Your task to perform on an android device: I want to view an office file in the OneDrive app.
Image 0: 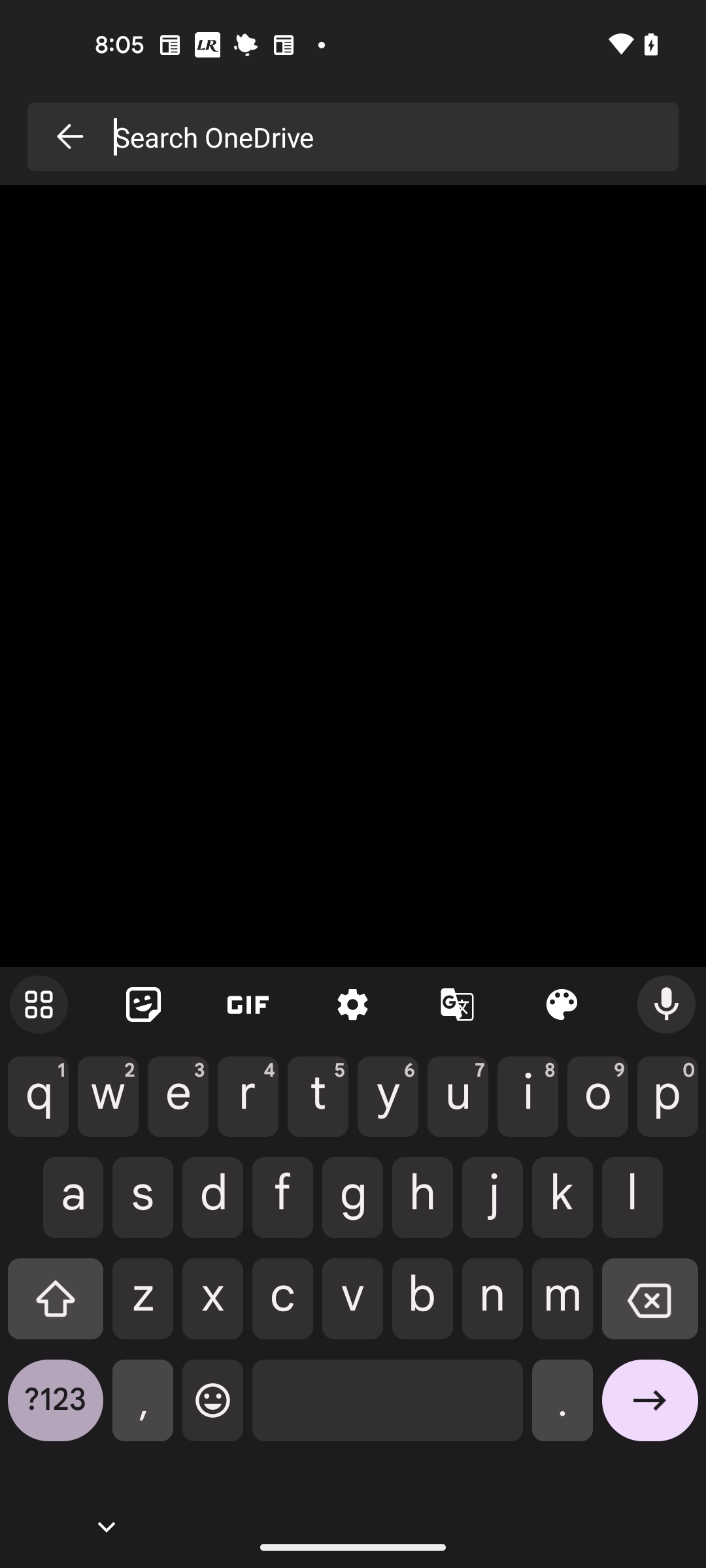
Go back to the previous screen
Step 0: press back button
Image 1: 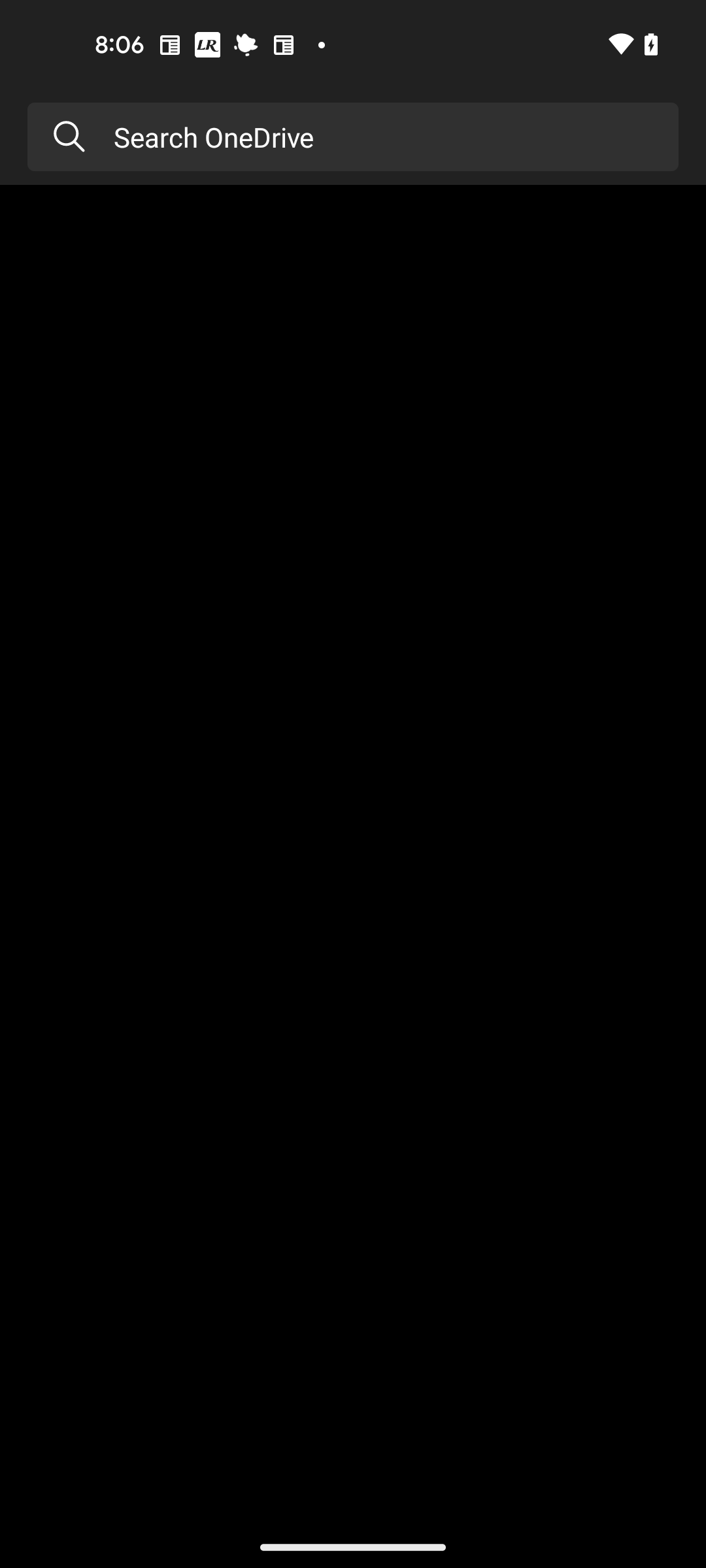
Go back to the previous screen
Step 1: press back button
Image 2: 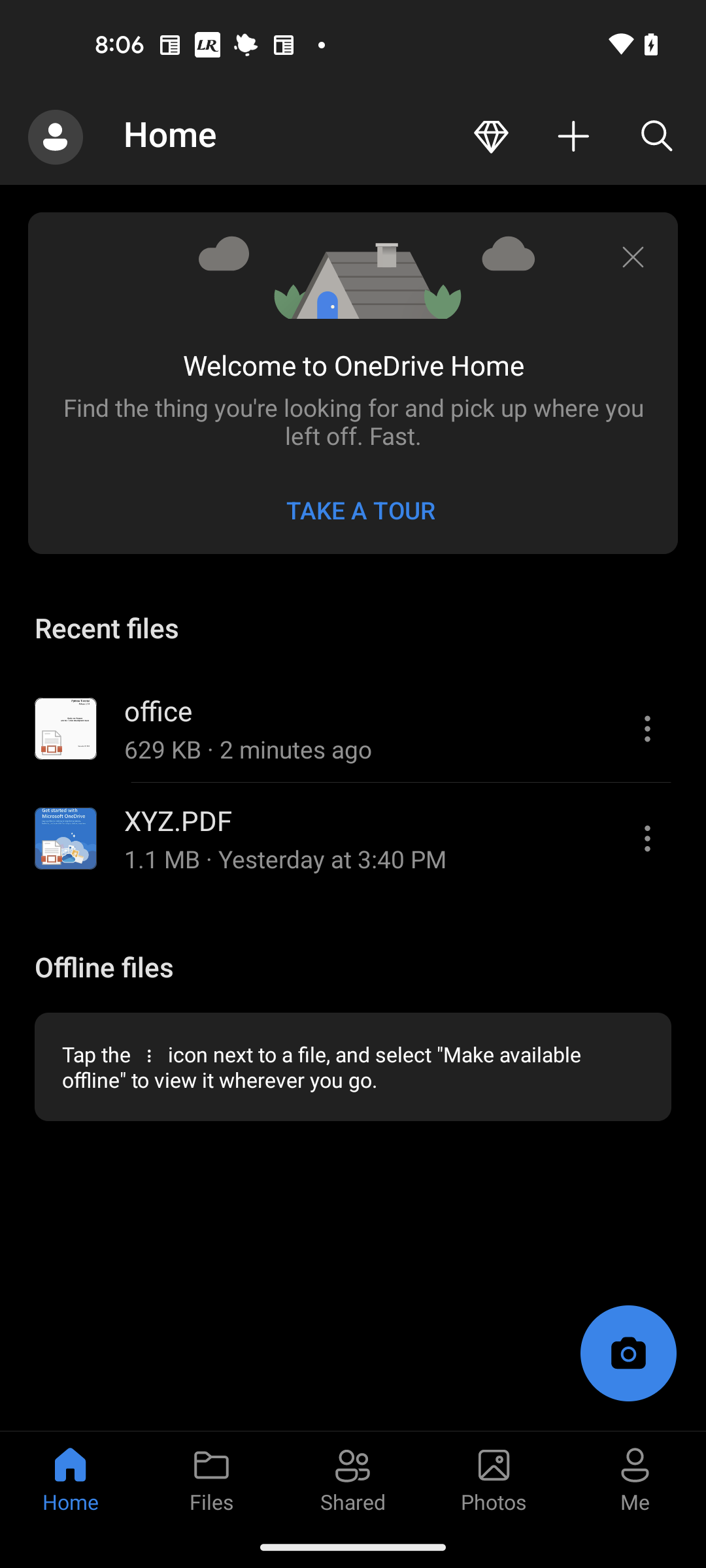
Click on the office file
Step 2: click (155, 731)
Image 3: 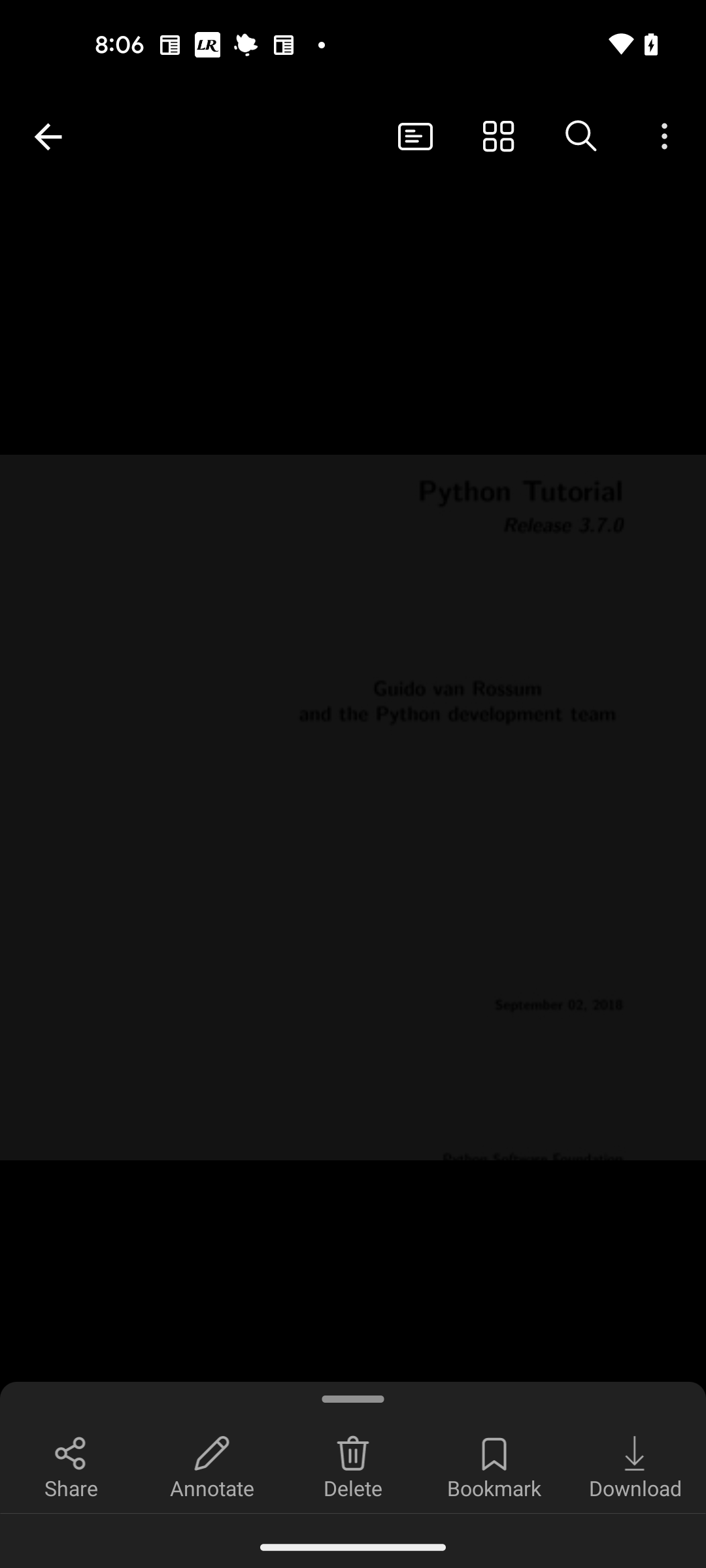
Click on the office file
Step 3: wait
Image 4: 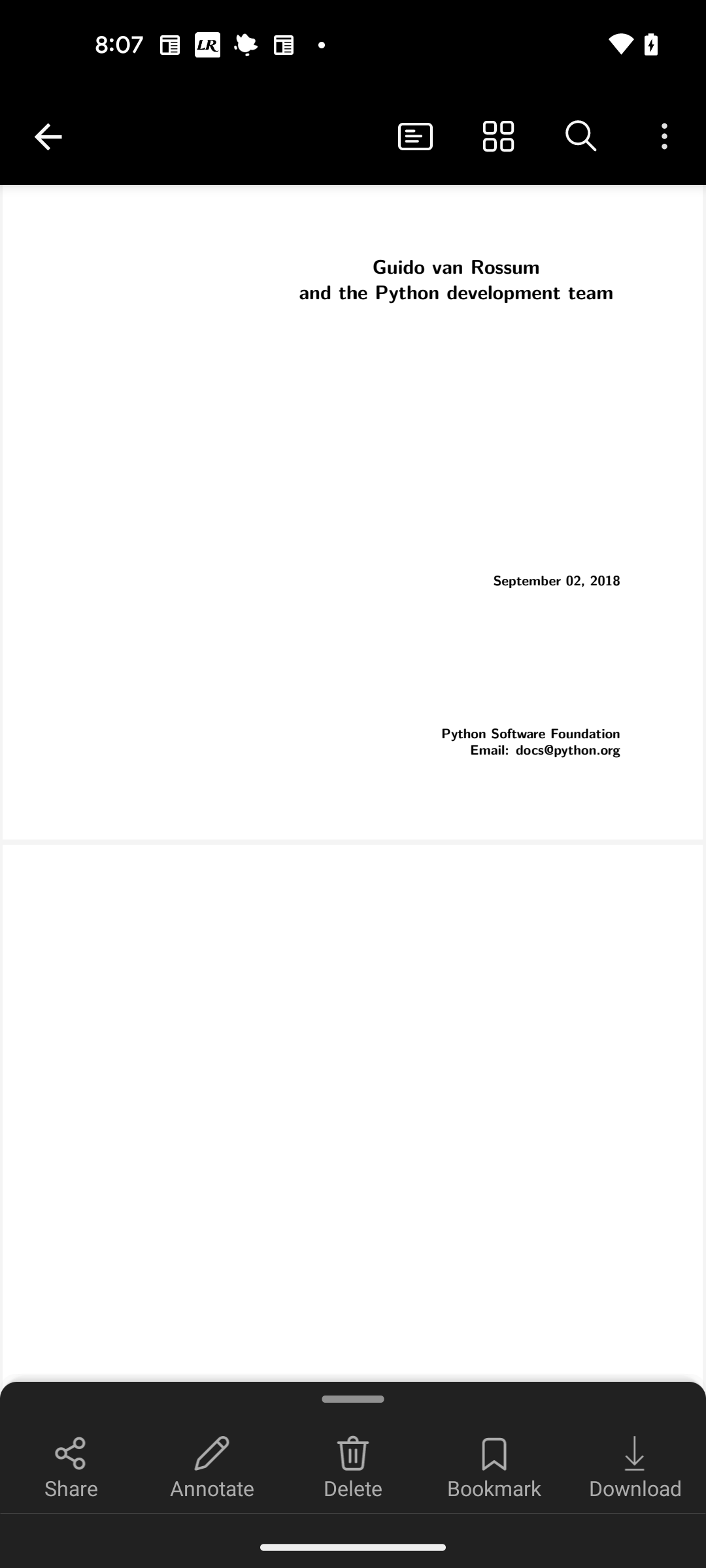
Swipe up to view the file
Step 4: scroll down
Image 5: 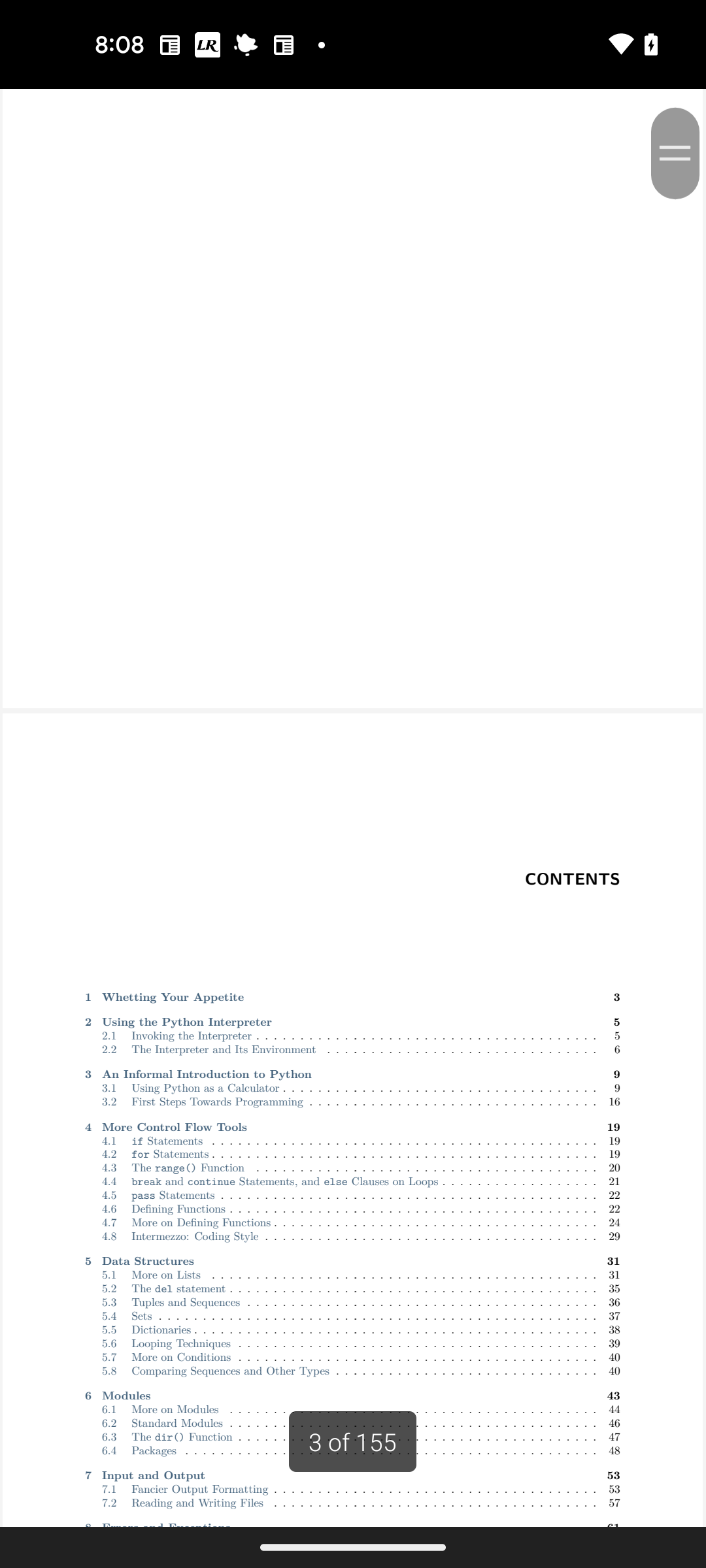
Swipe up to view the file
Step 5: scroll down